Your task to perform on an android device: Change the map detail to Public transportation
Image 0: 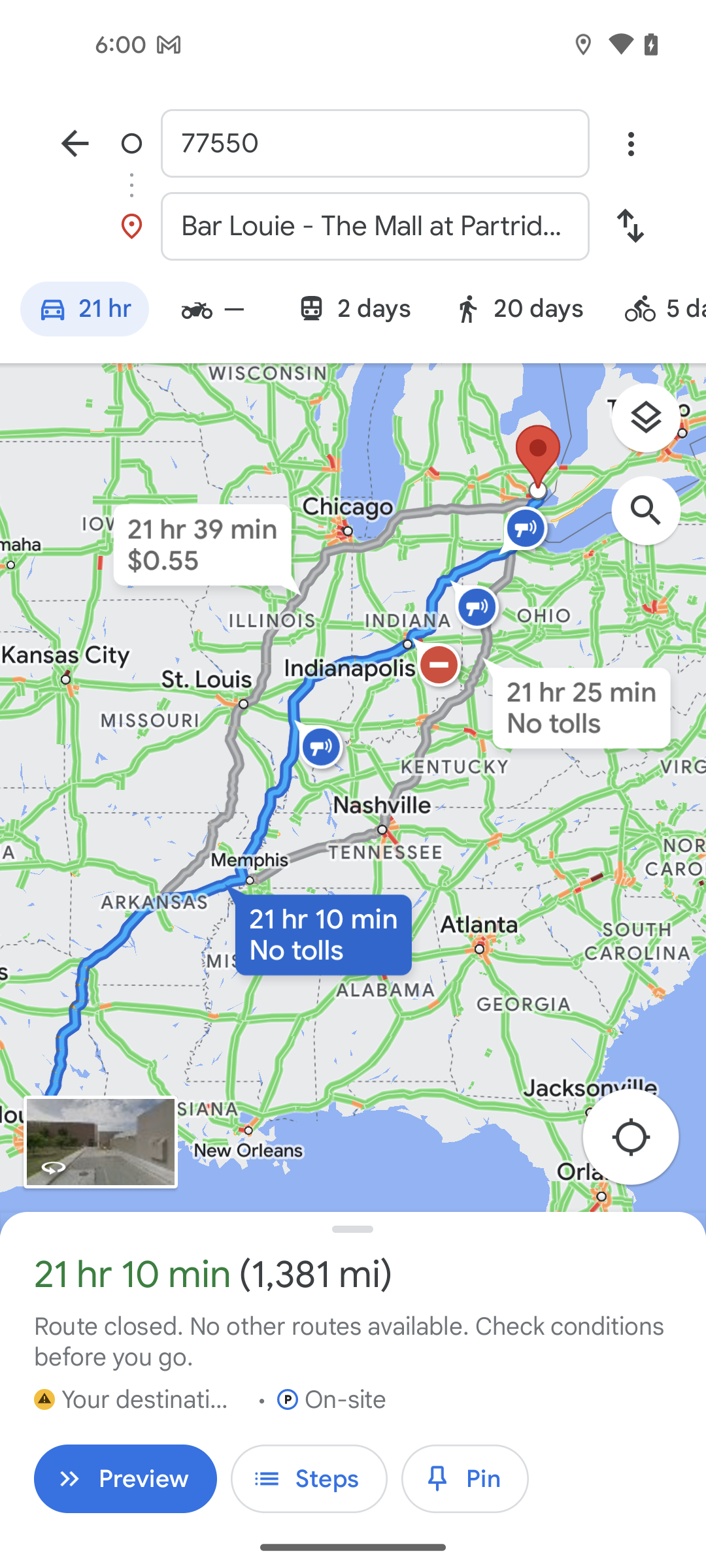
click on the Layer option
Step 0: click (656, 425)
Image 2: 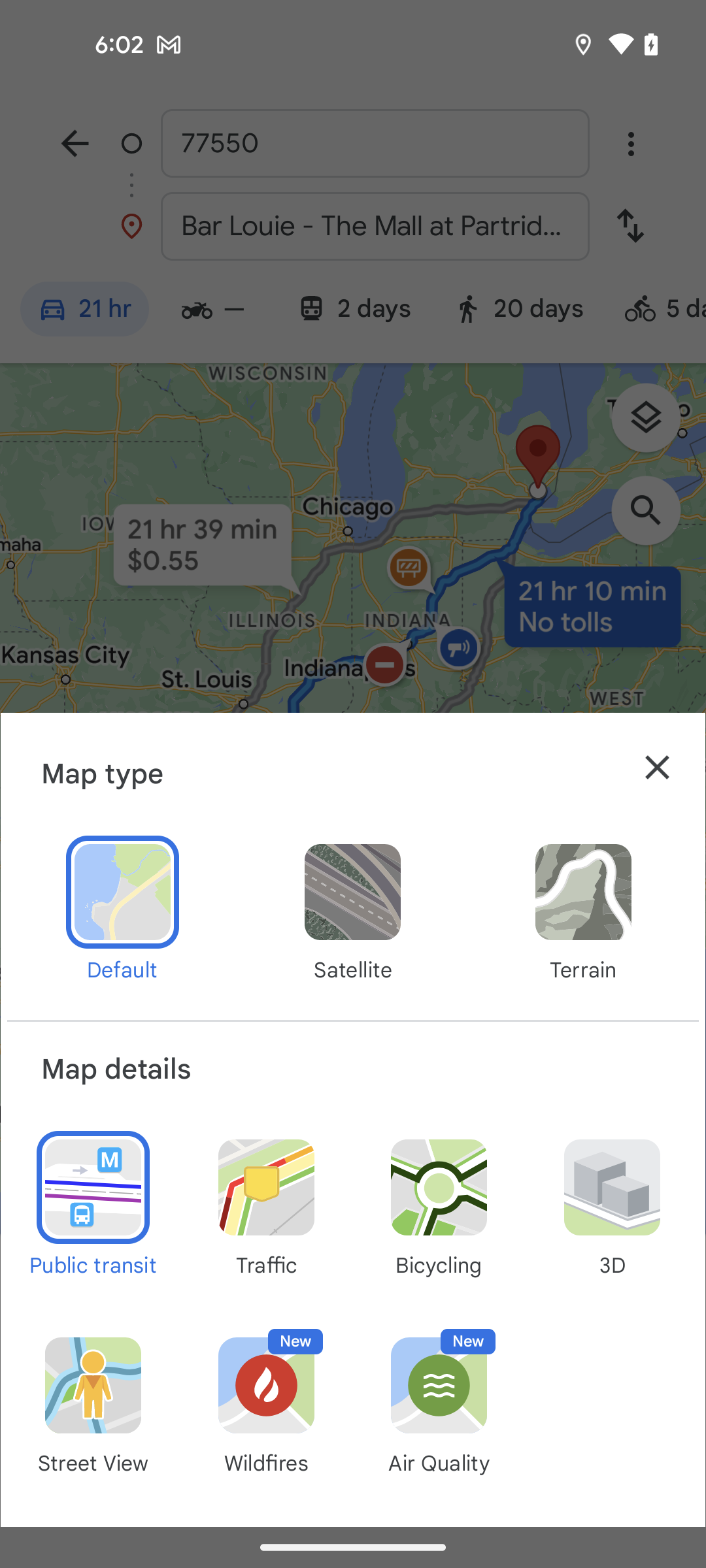
click on the close icon
Step 2: click (657, 767)